Your task to perform on an android device: View the details, such as the price and description, of the Kalenji green-colored running shoes.
Image 0: 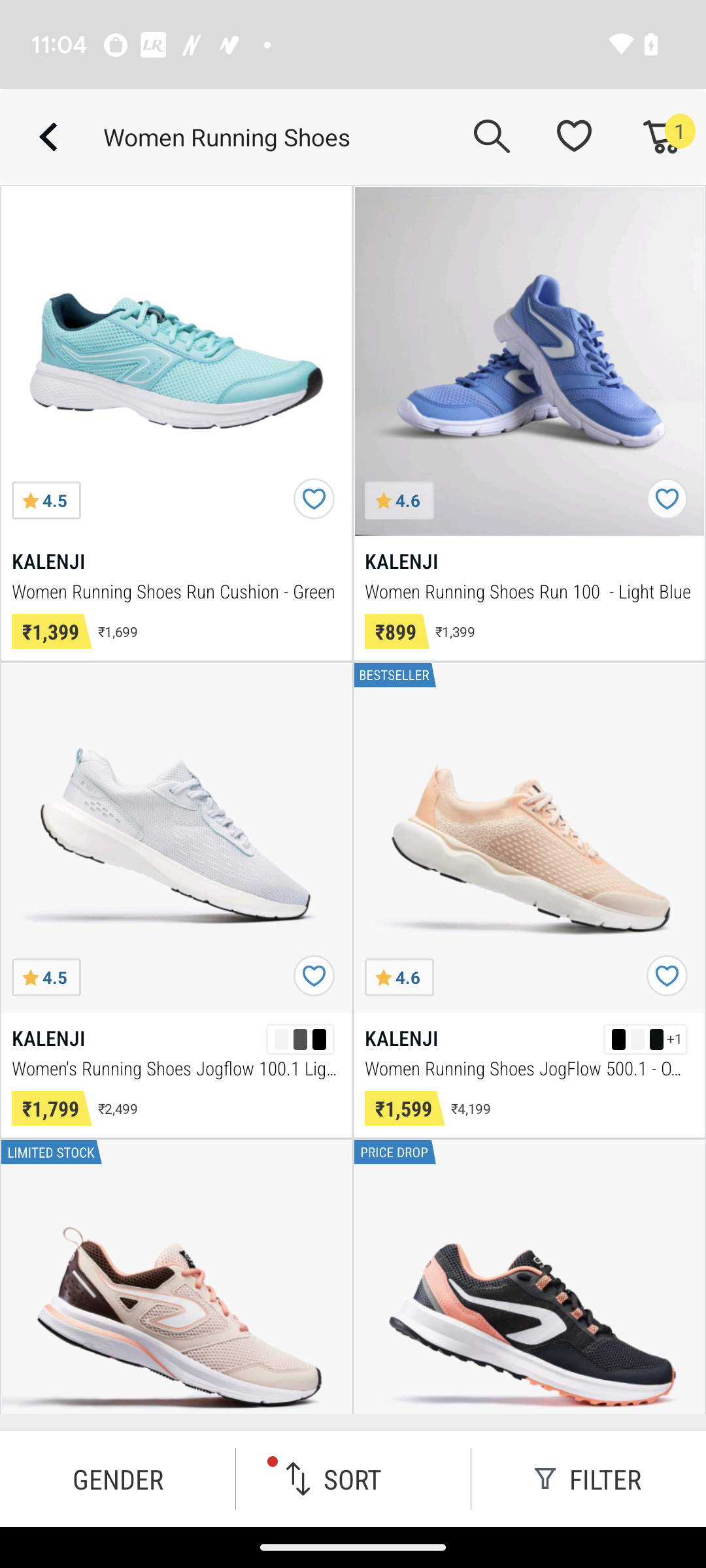
Click on the image of Kalenji green-colored running shoes.
Step 0: click (163, 323)
Image 1: 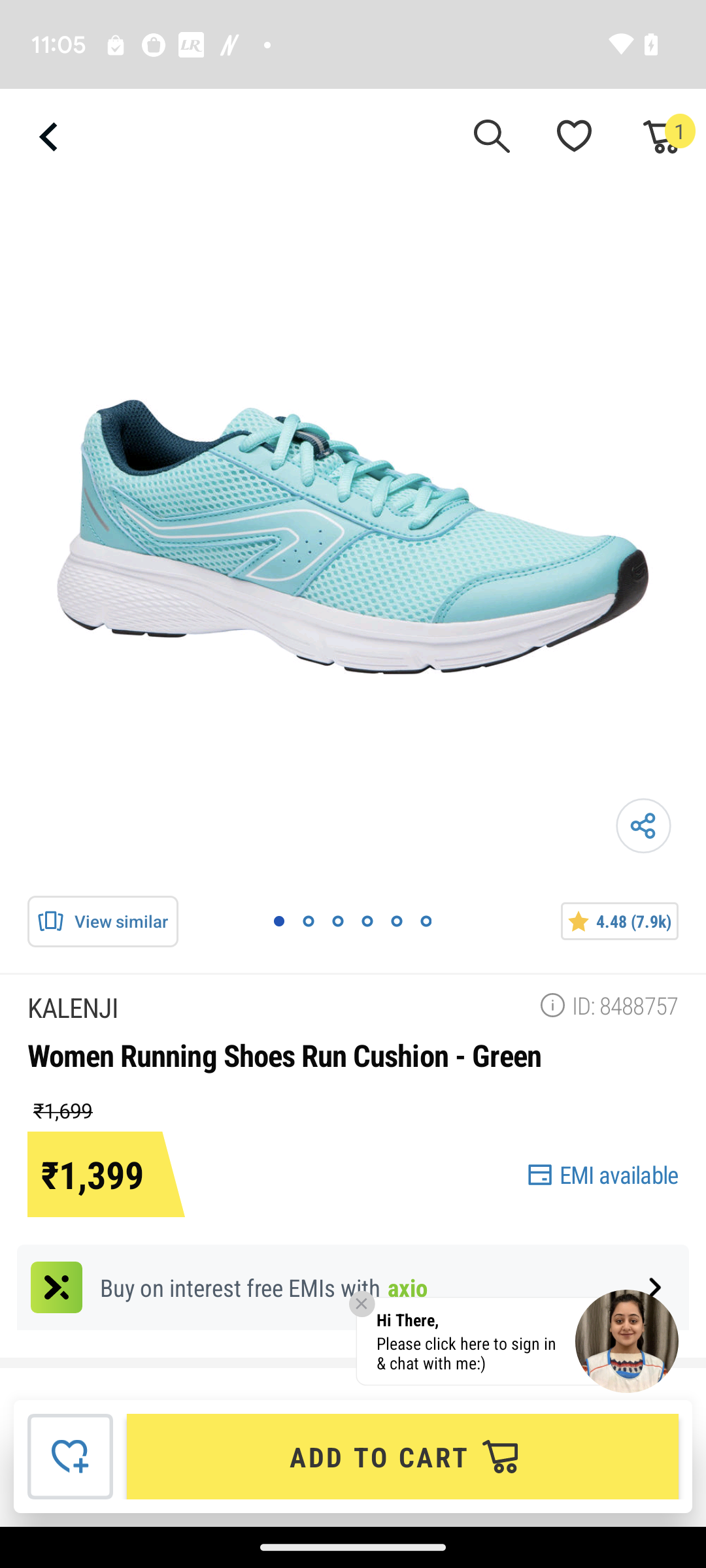
Scroll up
Step 1: scroll down
Image 2: 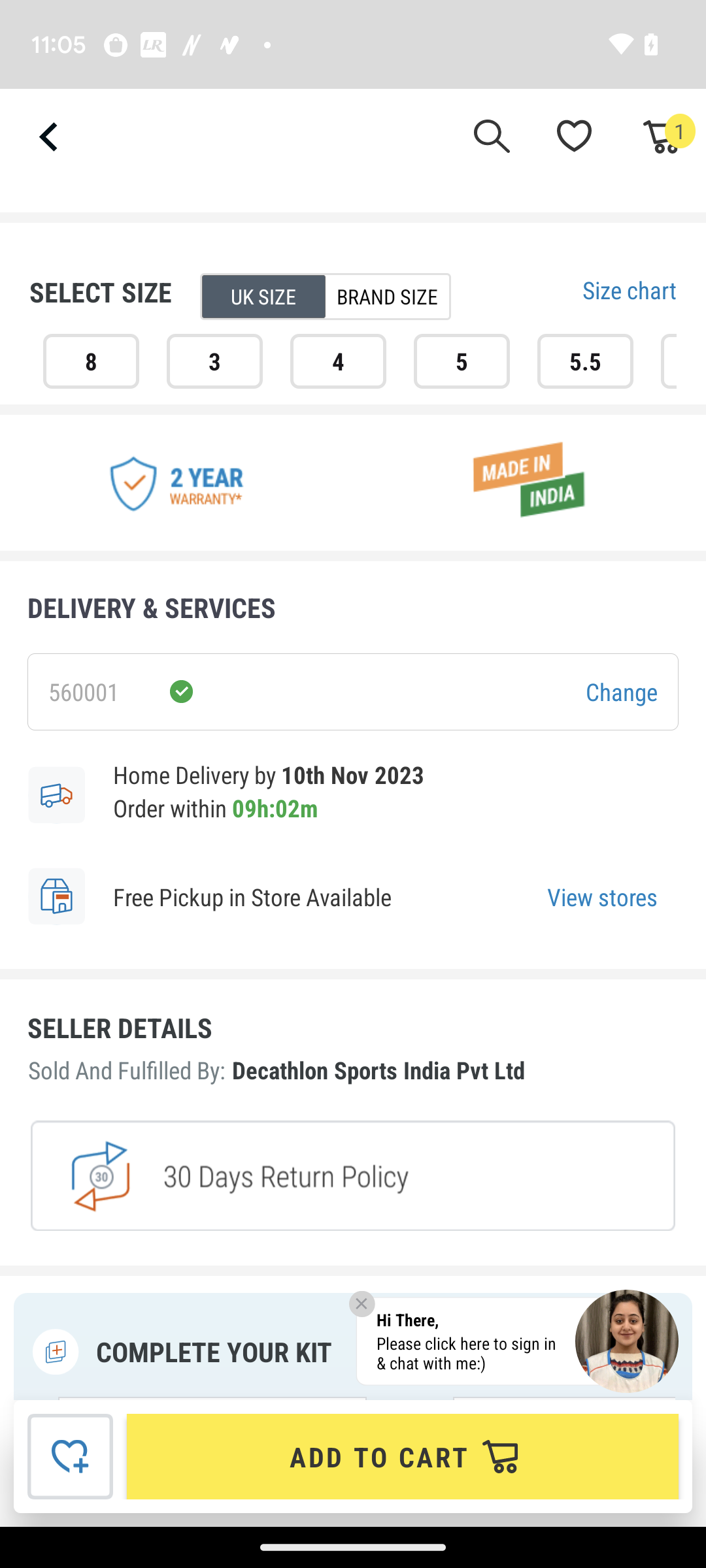
Scroll up
Step 2: scroll down
Image 3: 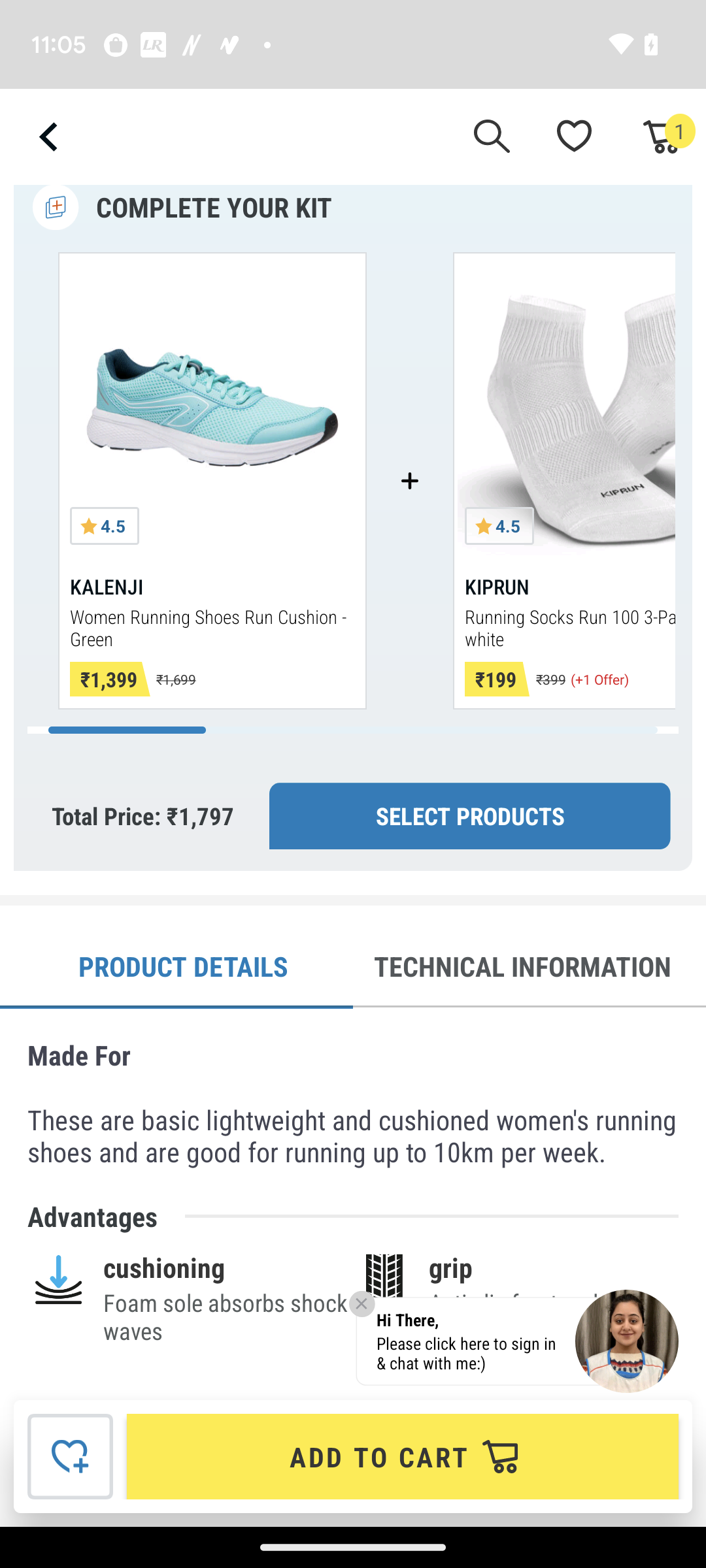
Scroll up
Step 3: scroll down